Your task to perform on an android device: I want to View the tomorrowland file.
Image 0: 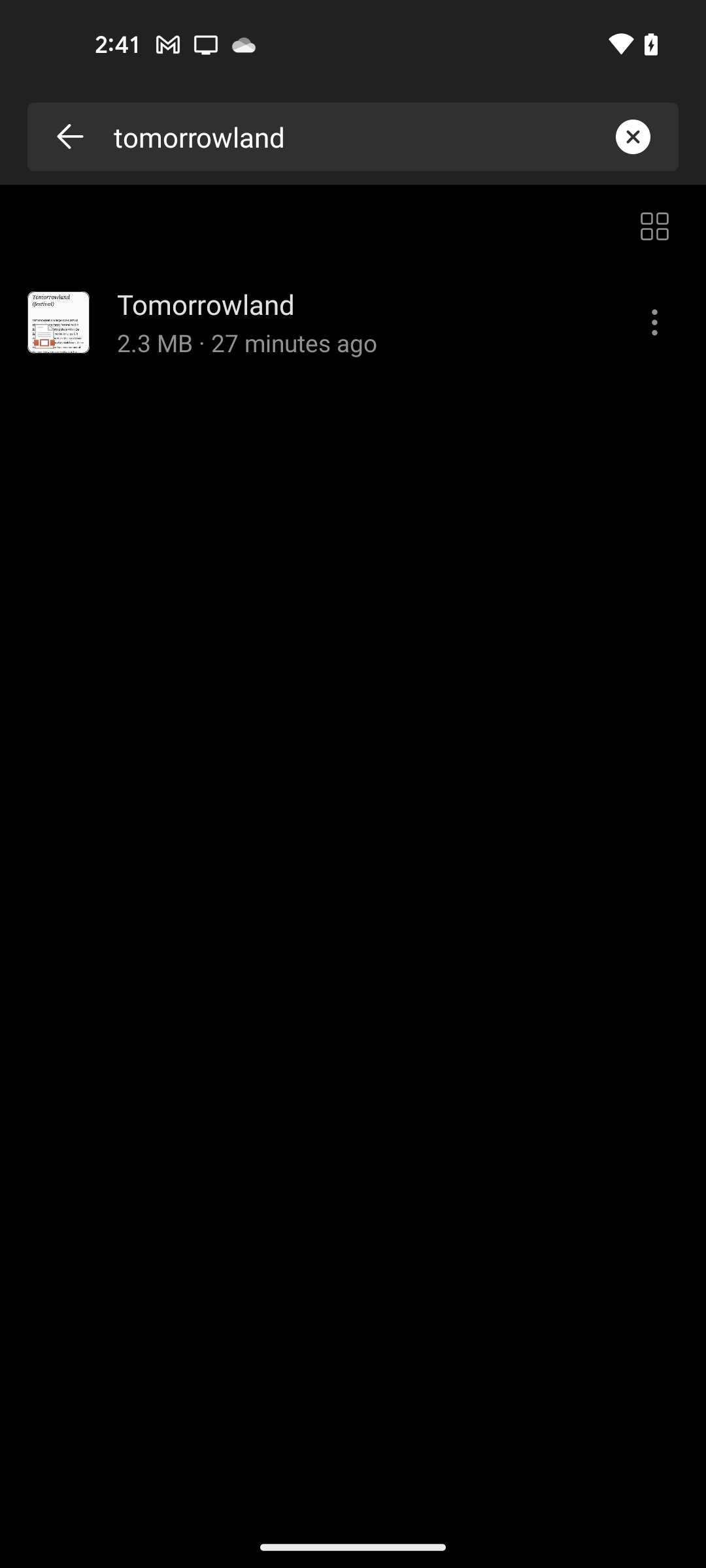
Tap on the tomorrowland file
Step 0: click (332, 304)